Your task to perform on an android device: I want to view the schedule of the train from Berlin to Ulm that takes 5 hr 46 min time in the Rome2Rio app.
Image 0: 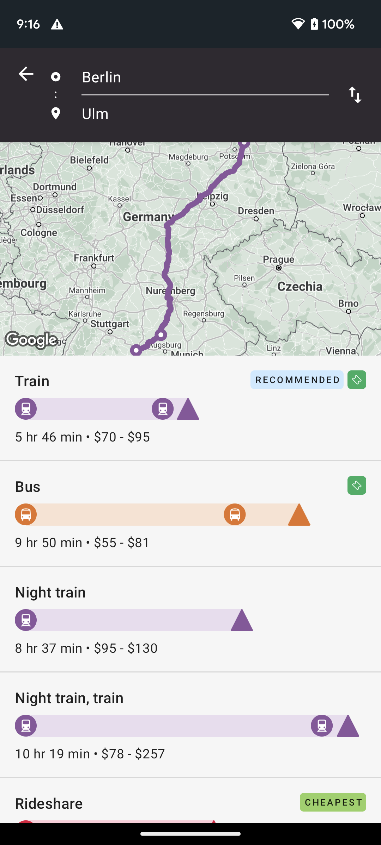
Click on the 5 hr 46 min to view the schedule of this train.
Step 0: click (82, 436)